Your task to perform on an android device: I want to view the details of the third product from the list
Image 0: 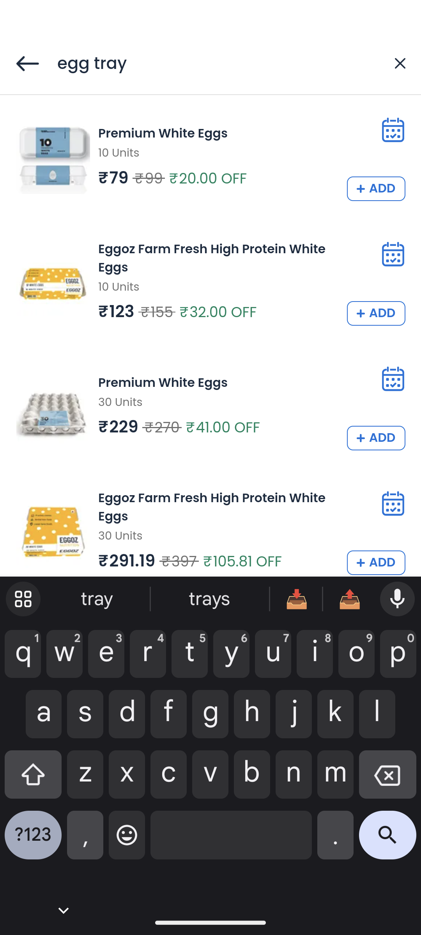
click on the third product from the list
Step 0: click (211, 288)